Your task to perform on an android device: In the Mi file manager app, Move latest photo from DCIM folder to Dance folder in internal shared stotage
Image 0: 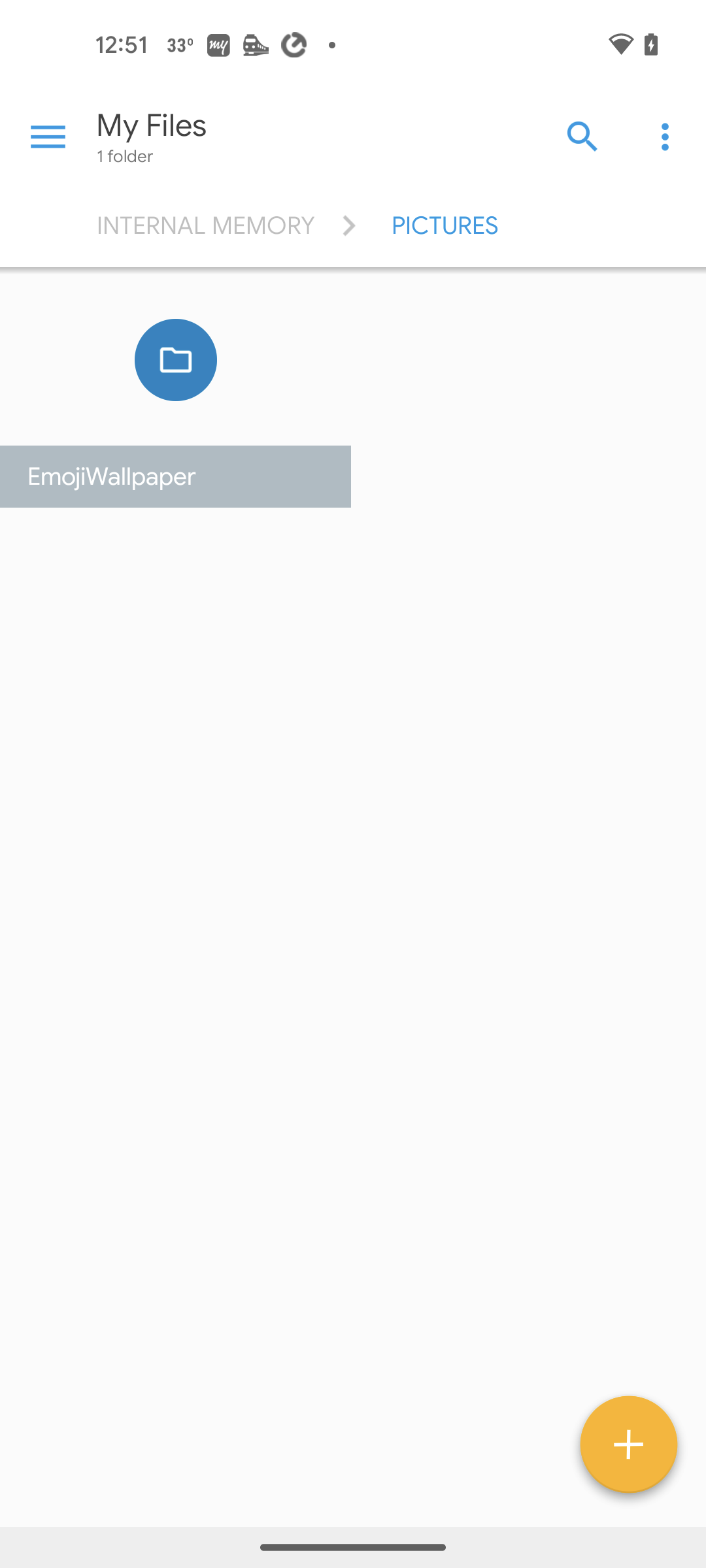
Open file manager app
Step 0: open app "File Manager"
Image 2: 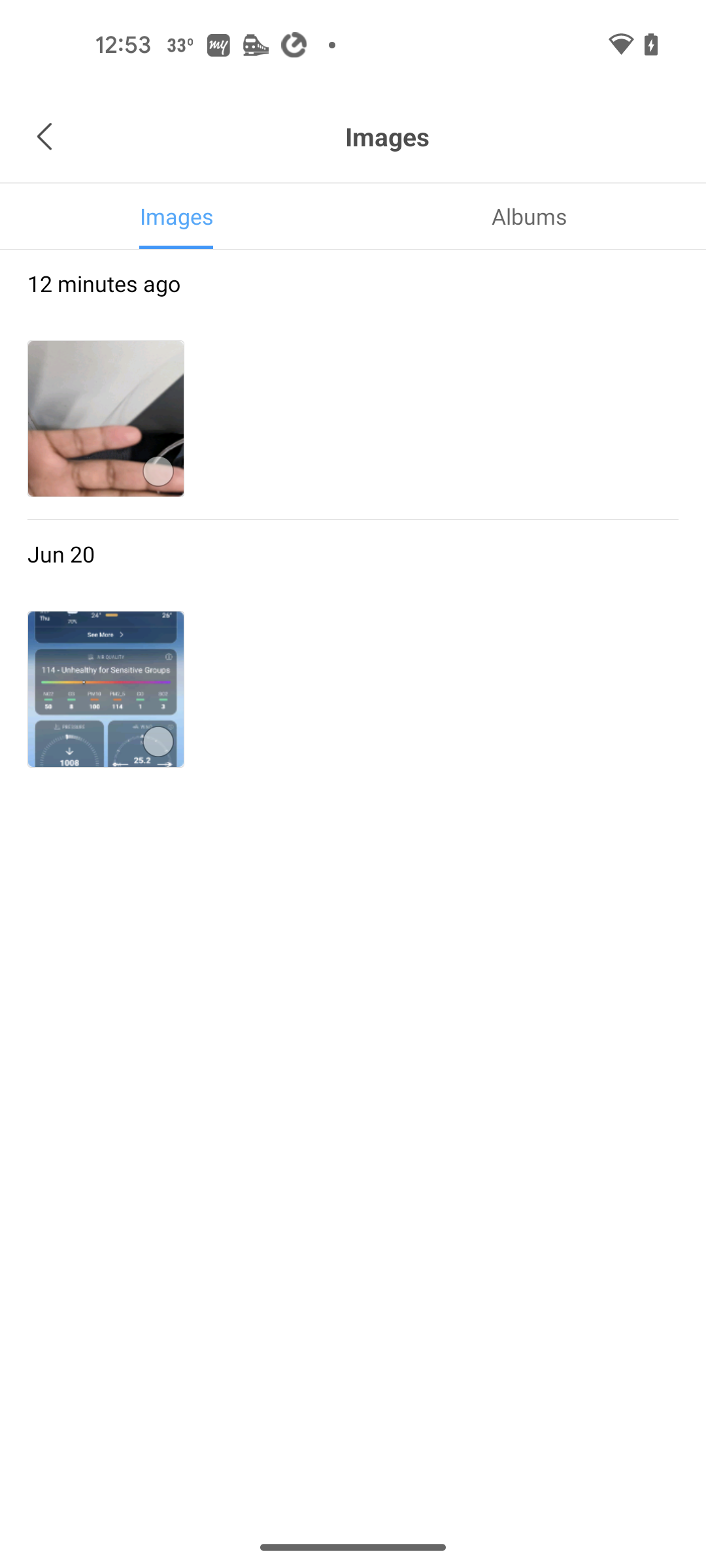
select the first photo
Step 2: click (106, 418)
Image 3: 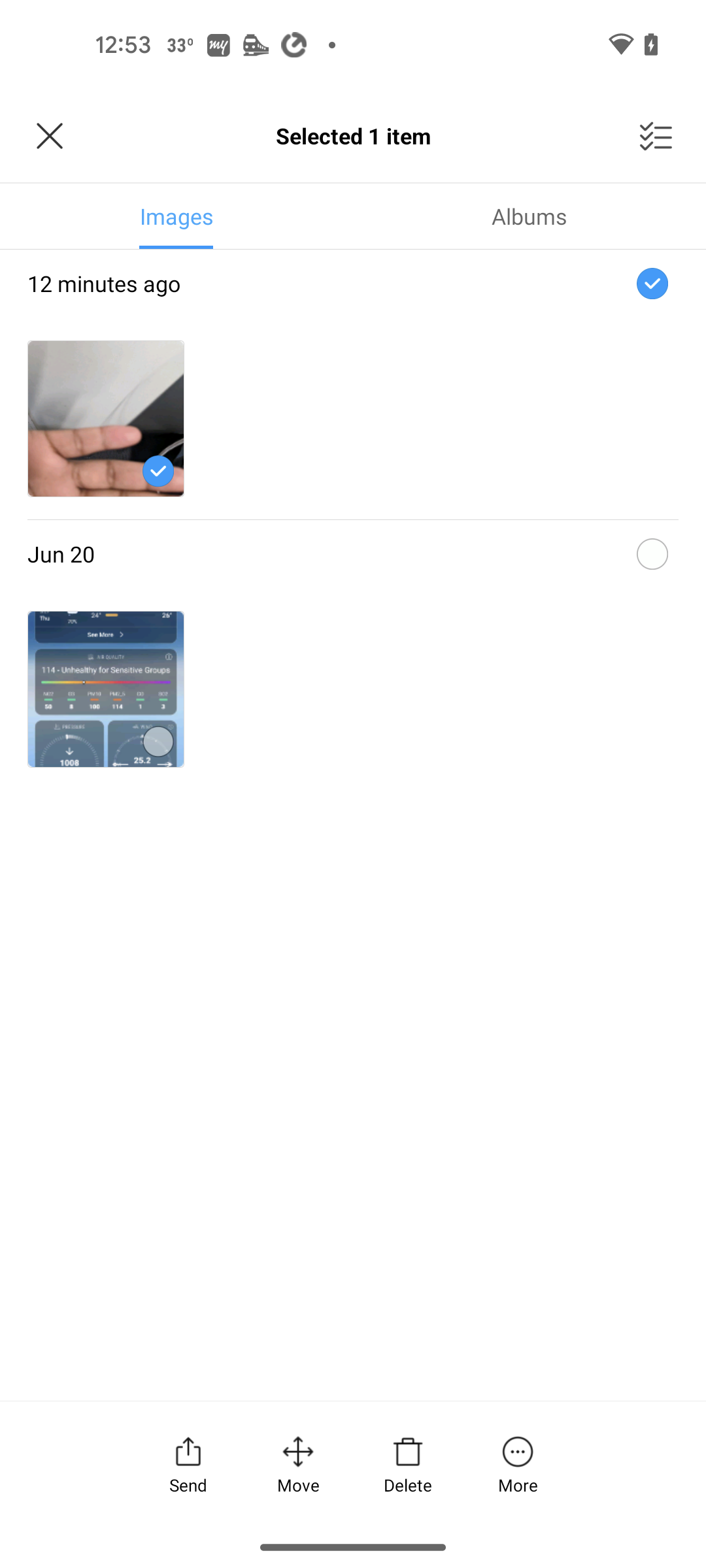
click on move
Step 3: click (298, 1463)
Image 4: 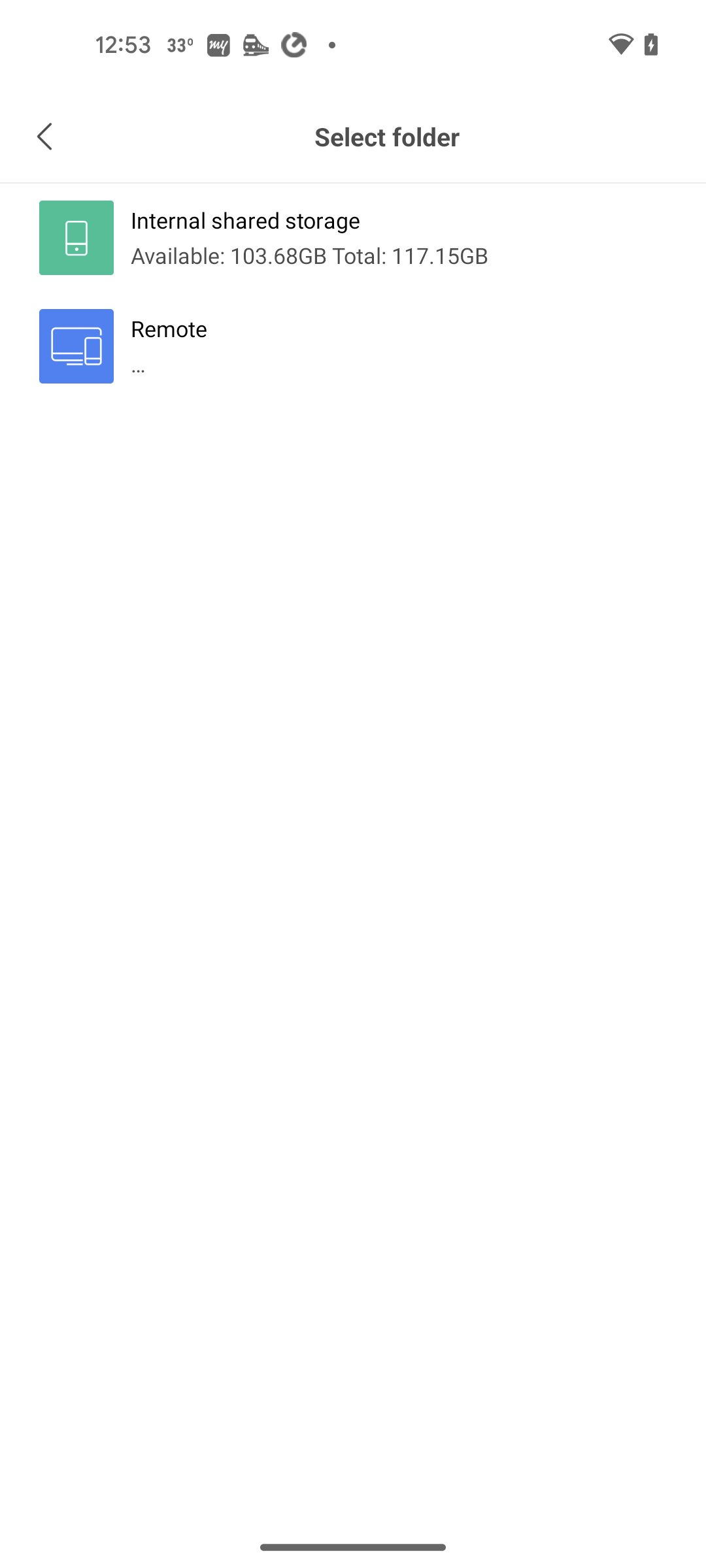
Select internal shared storage
Step 4: click (245, 220)
Image 5: 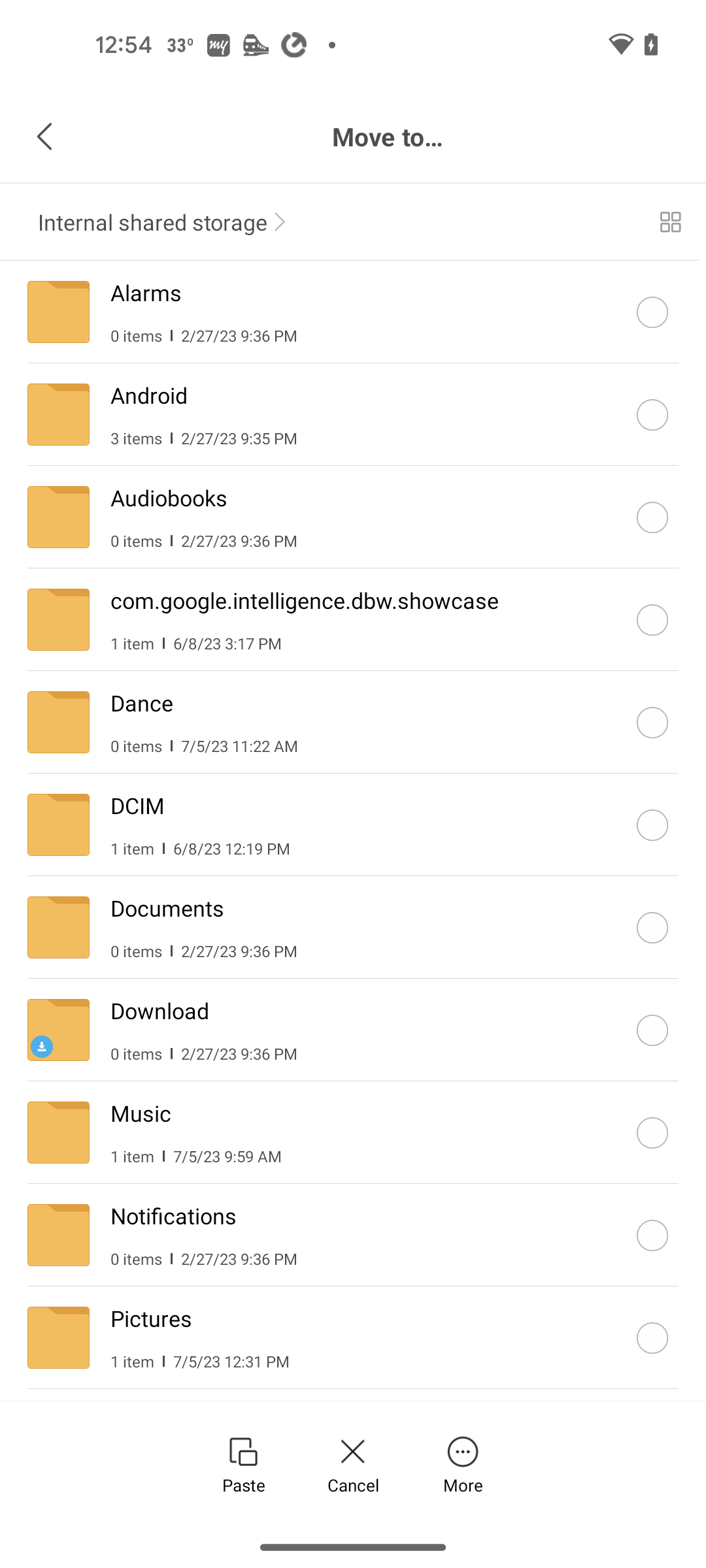
select dance folder
Step 5: click (353, 722)
Image 6: 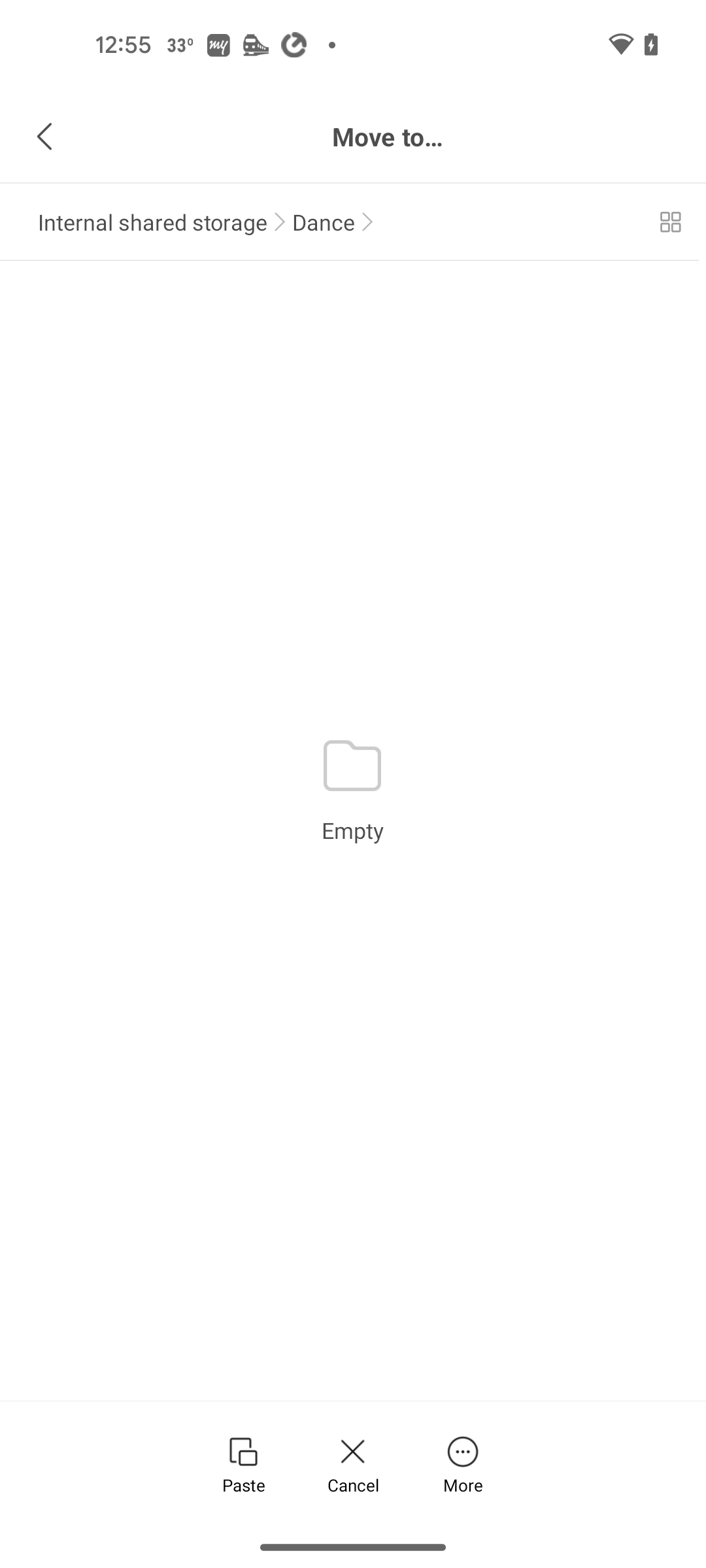
click on paste
Step 6: click (243, 1463)